Your task to perform on an android device: My son wants to go to patel nagar New Delhi ( india)  for study. Show me the Property for Rent in this location in the Housing app. 
Image 0: 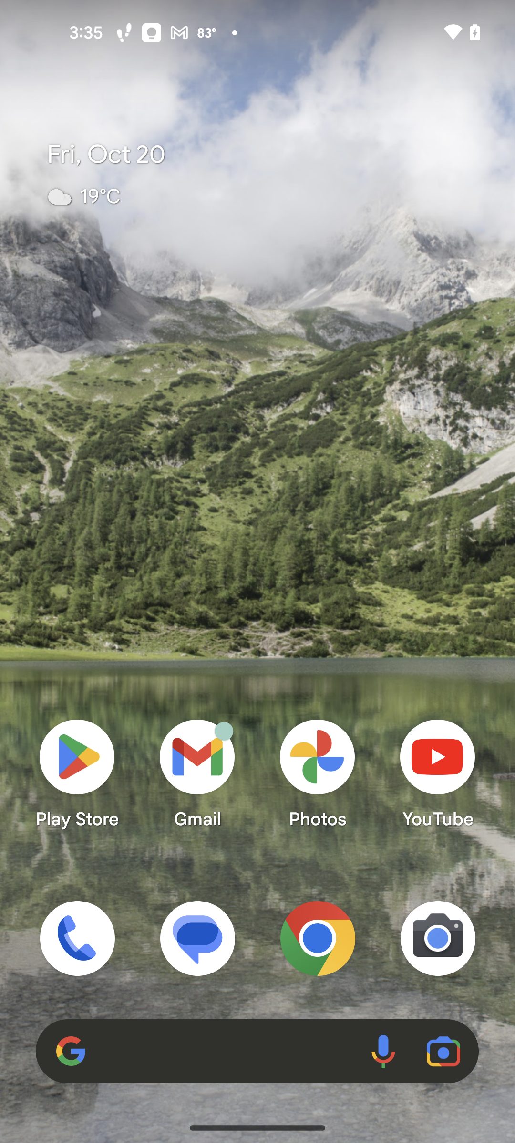
Open the Housing app
Step 0: open app "Housing"
Image 1: 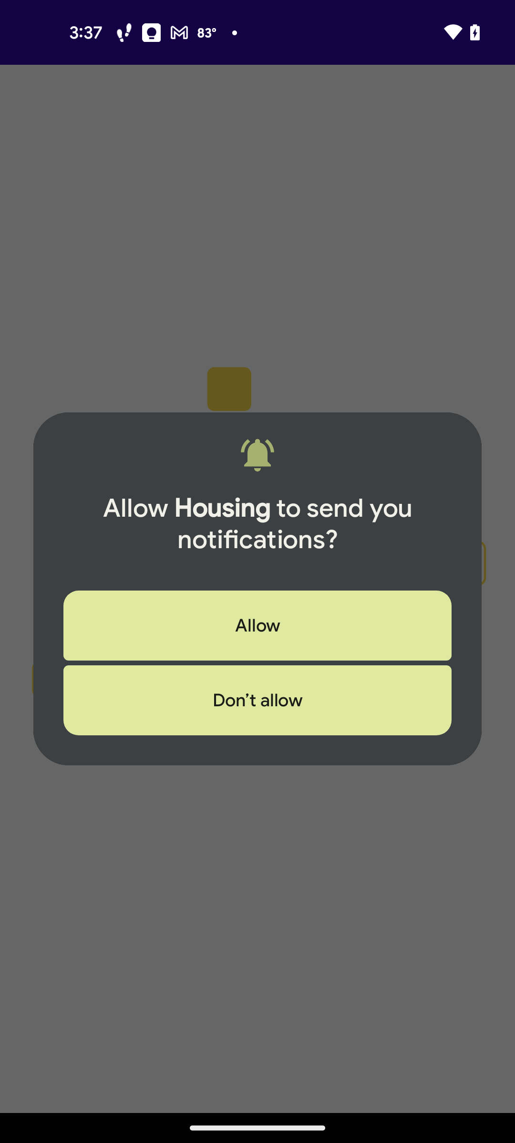
Click on the Don't allow button in the pop up window
Step 1: click (257, 700)
Image 3: 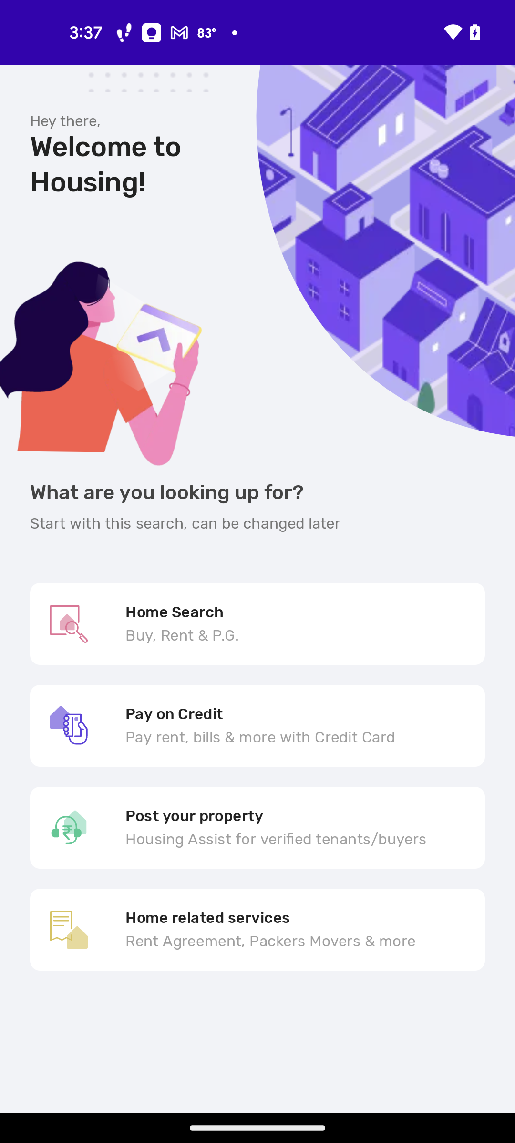
Click on the Home search tab
Step 3: click (257, 624)
Image 5: 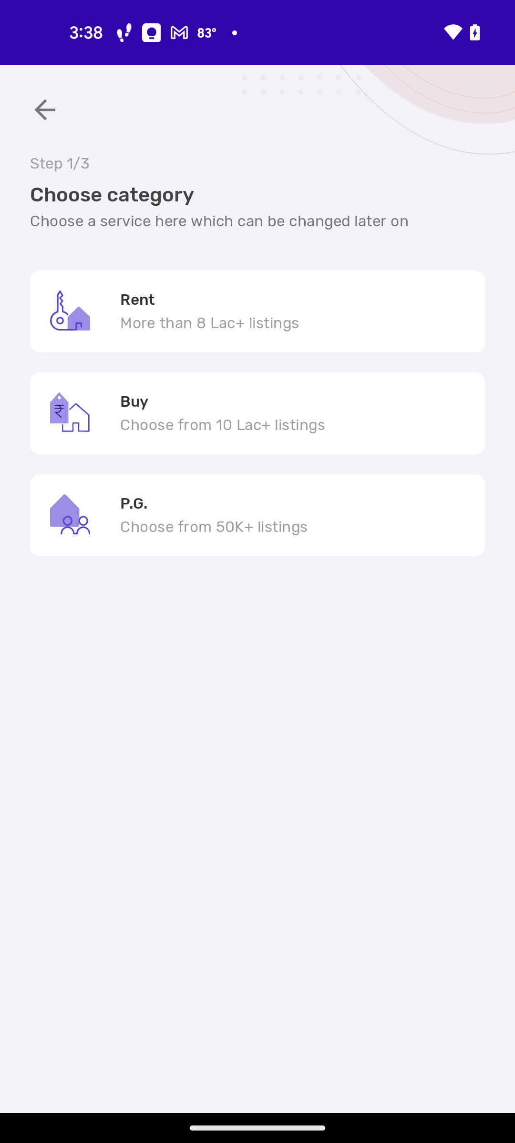
Click on the Rent tab
Step 5: click (137, 300)
Image 6: 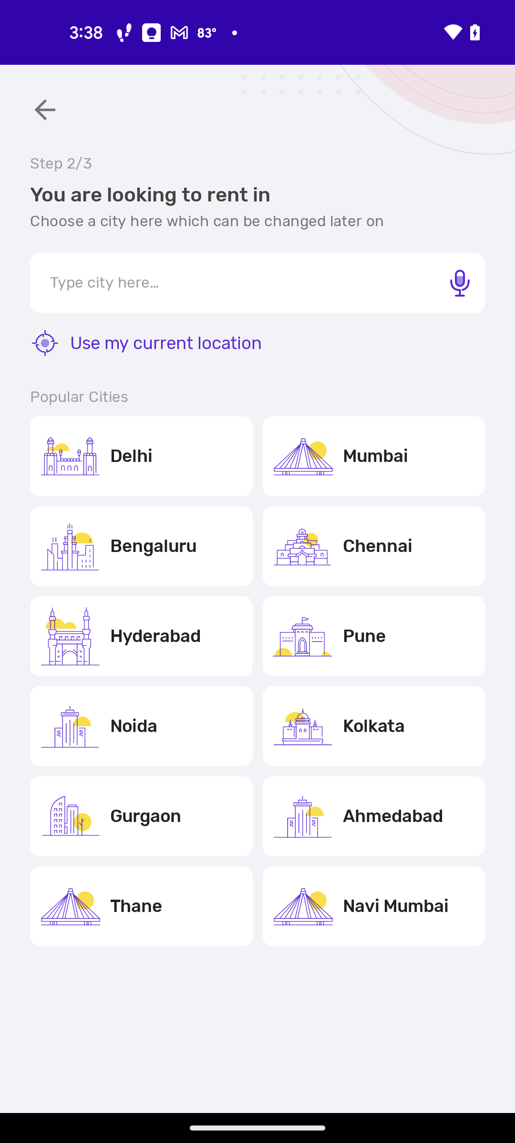
Click on the Delhi tab
Step 6: click (131, 456)
Image 7: 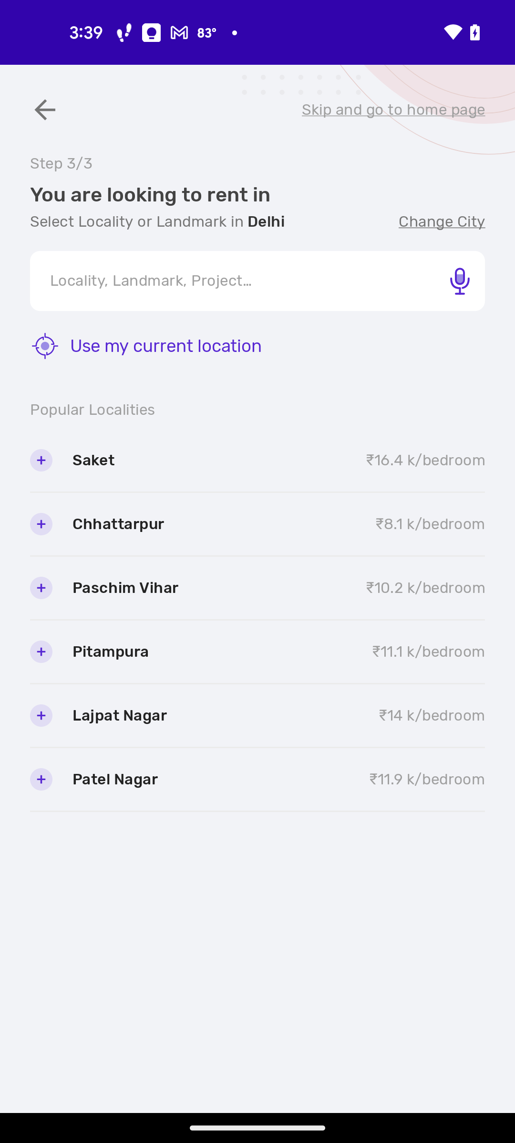
Click on the Patel Nagar
Step 7: click (195, 779)
Image 8: 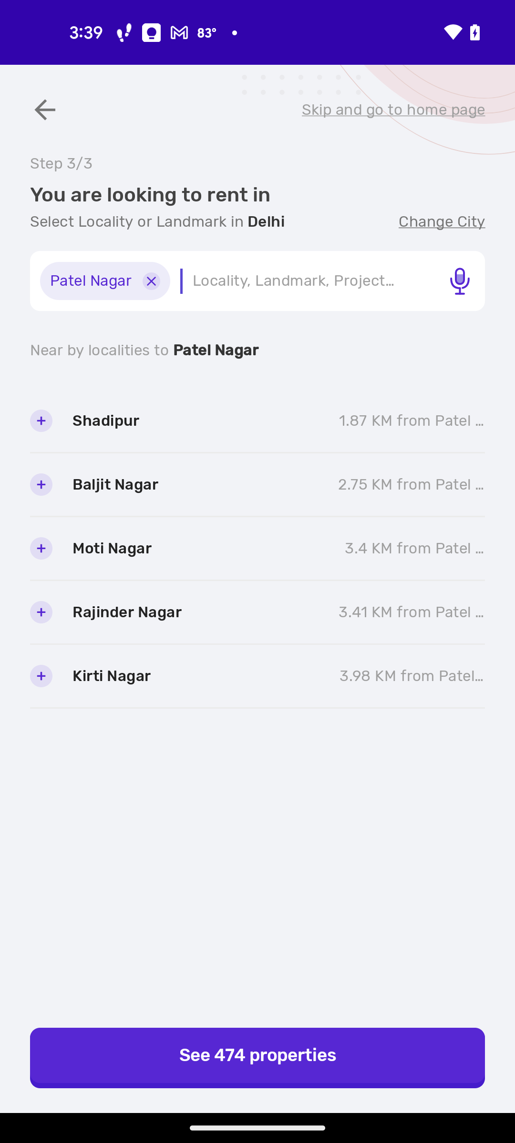
Click on the See 474 properties button at the bottom of the screen
Step 8: click (257, 1055)
Image 9: 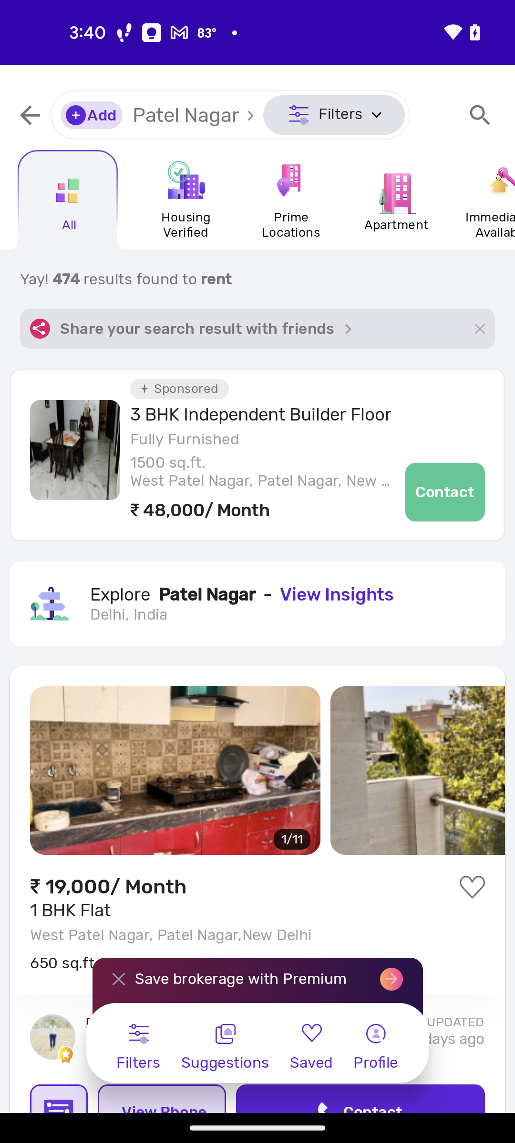
Click on the See 474 properties button at the bottom of the screen
Step 9: wait